Your task to perform on an android device: Open the Kitchen Stories app and share the recipe for sweet potato curry with dbwscratch.test.id10@gmail.com.
Image 0: 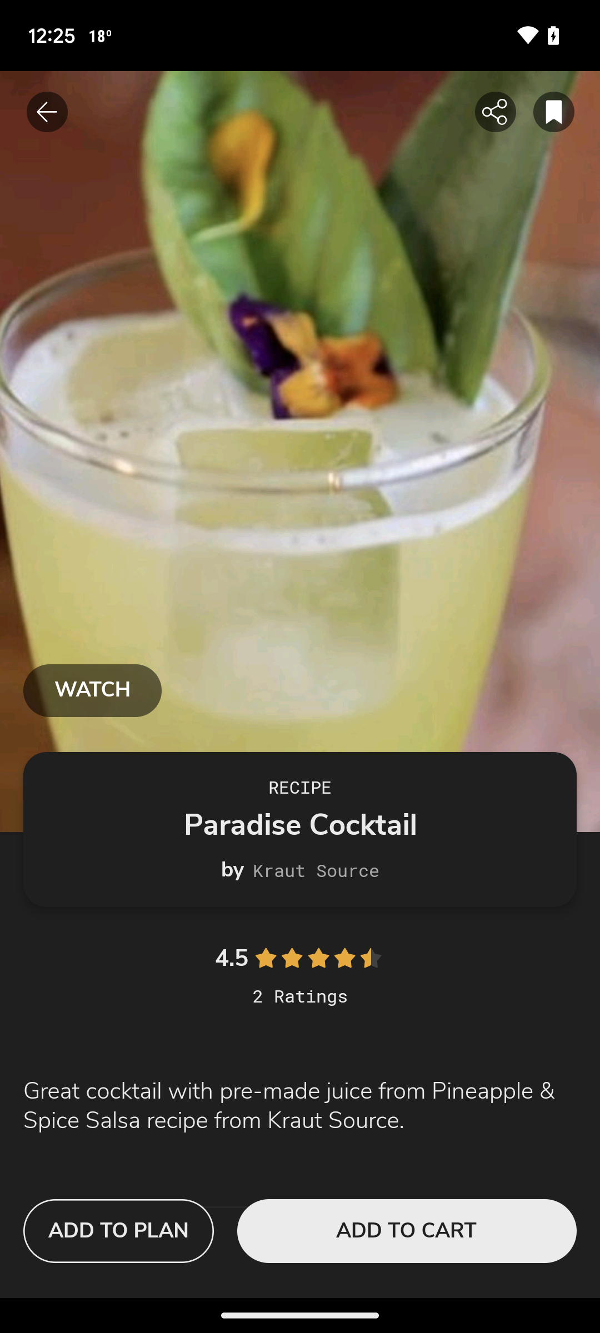
Open Kitchen Stories app
Step 0: open app "Kitchen Stories"
Image 1: 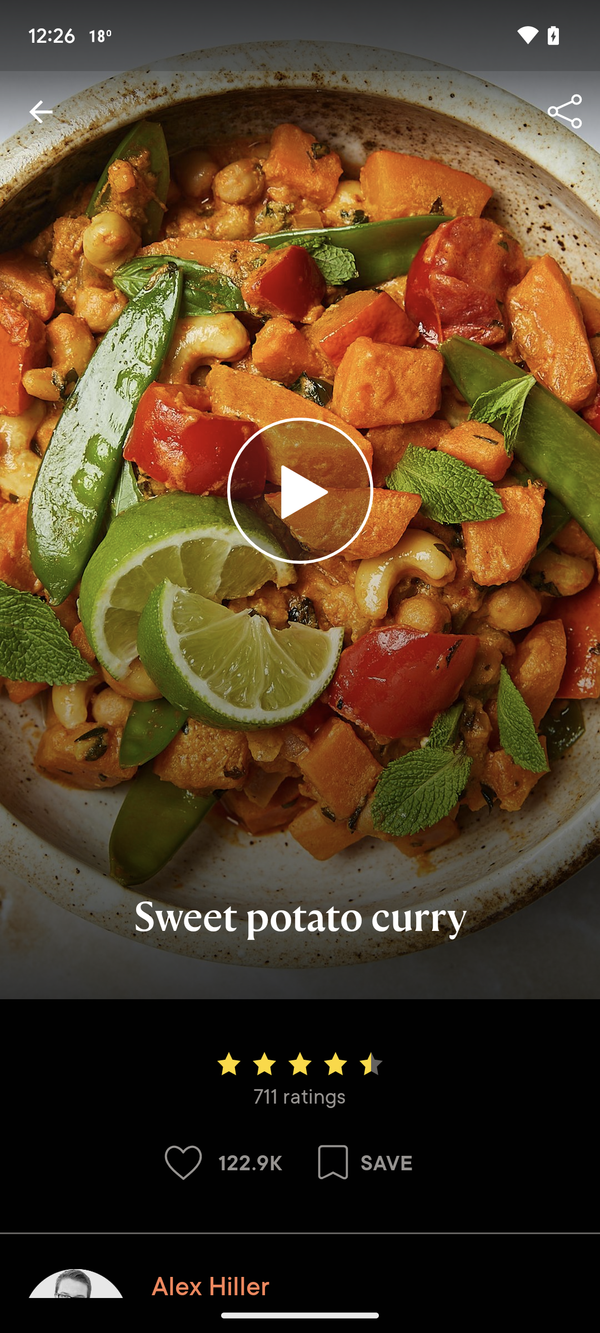
Click on the share icon at the top right corner of the screen
Step 1: click (564, 112)
Image 2: 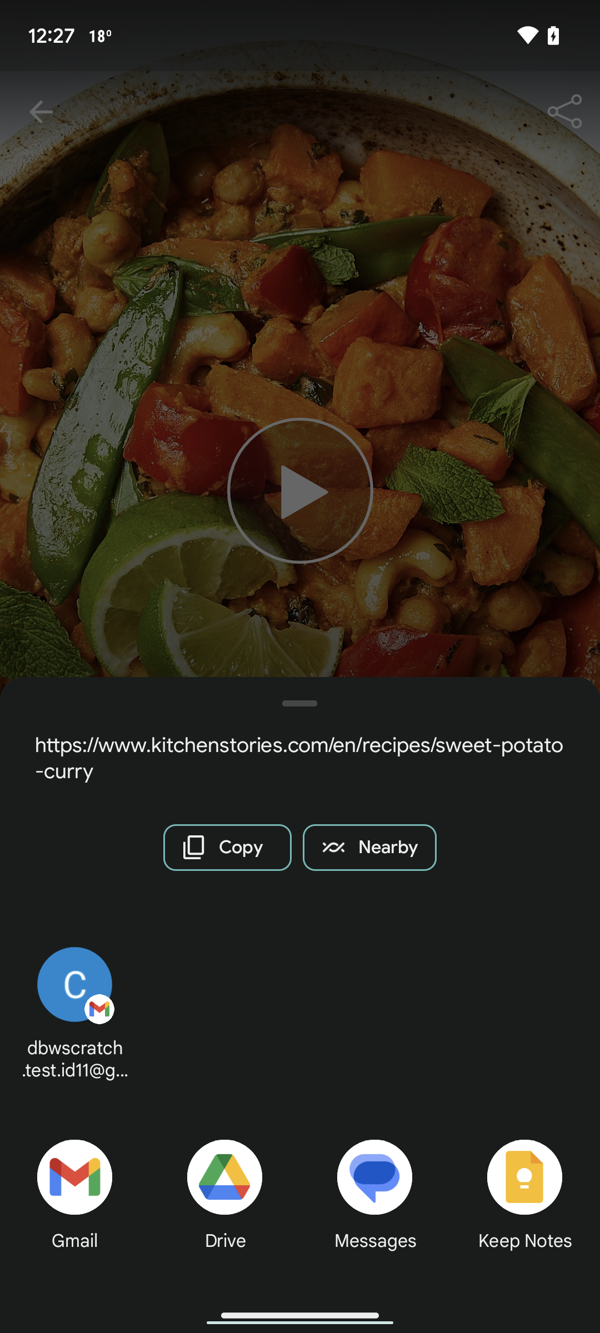
Click on the Gmail option in the drawer
Step 2: click (75, 1199)
Image 3: 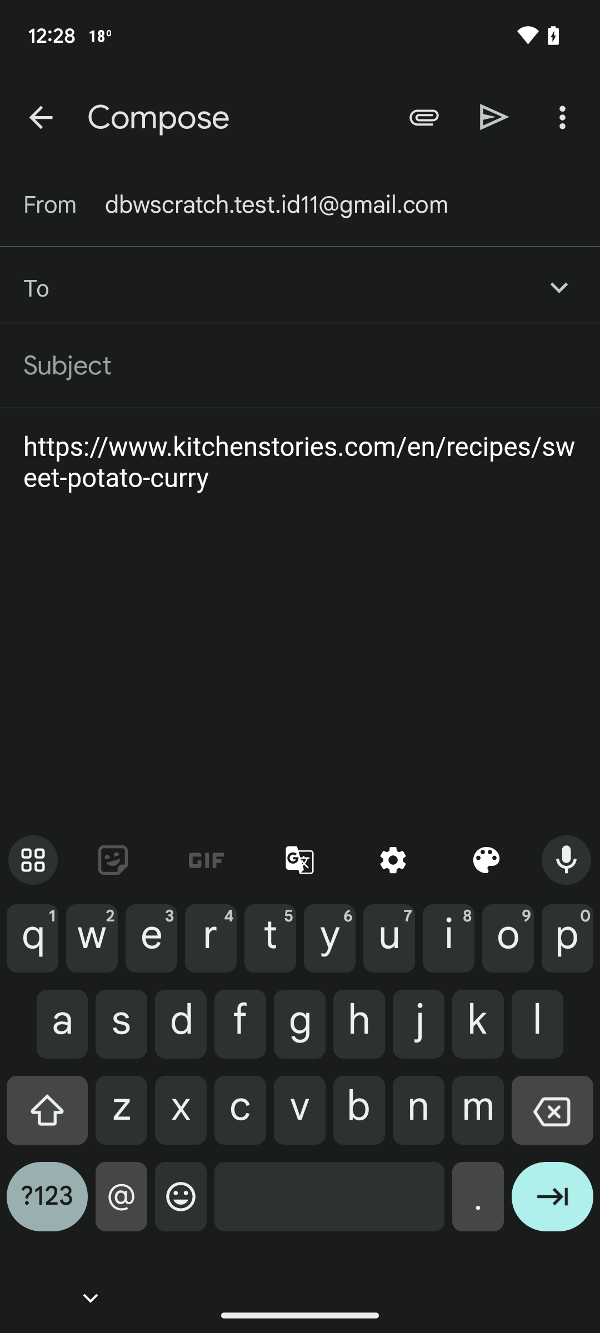
Enter the email id as dbwscratch.test.id10@gmail.com
Step 3: type "dbwscratch.test.id10@gmail.com"
Image 4: 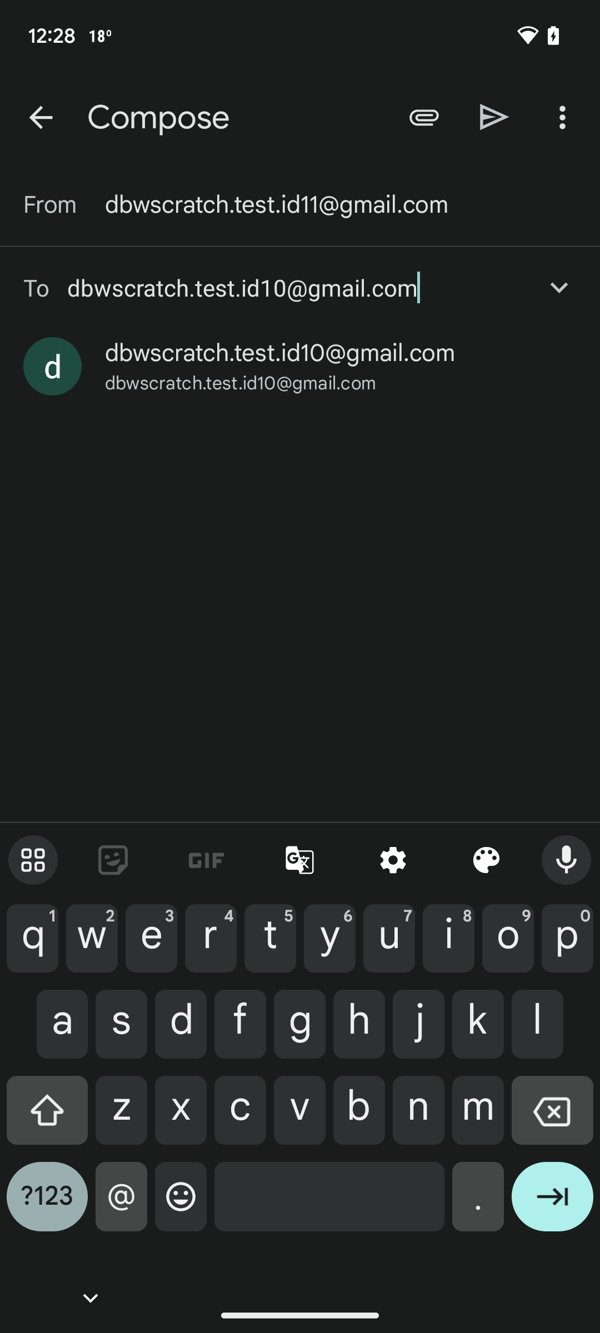
Click on the enter icon on the keyboard
Step 4: click (552, 1205)
Image 5: 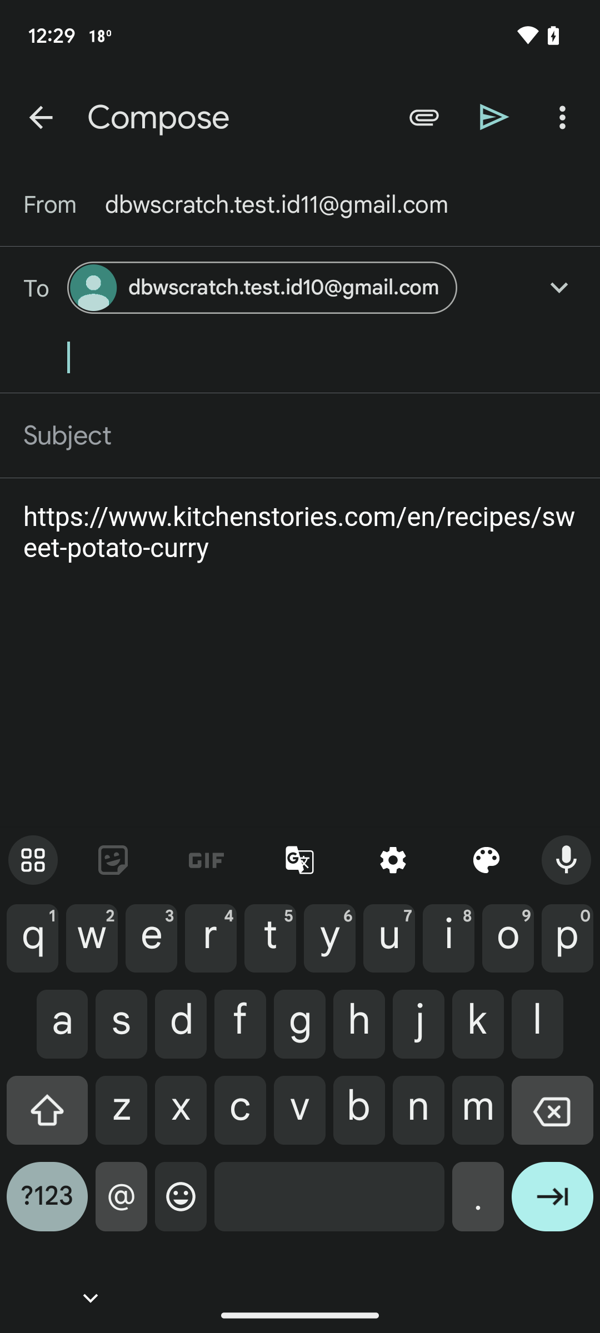
Click on the send icon at the top of the screen
Step 5: click (494, 117)